Your task to perform on an android device: I had completed the first day workout and felt it was too hard. Customize the workout plan by sending feedback to the coach in the Home Workout app.
Image 0: 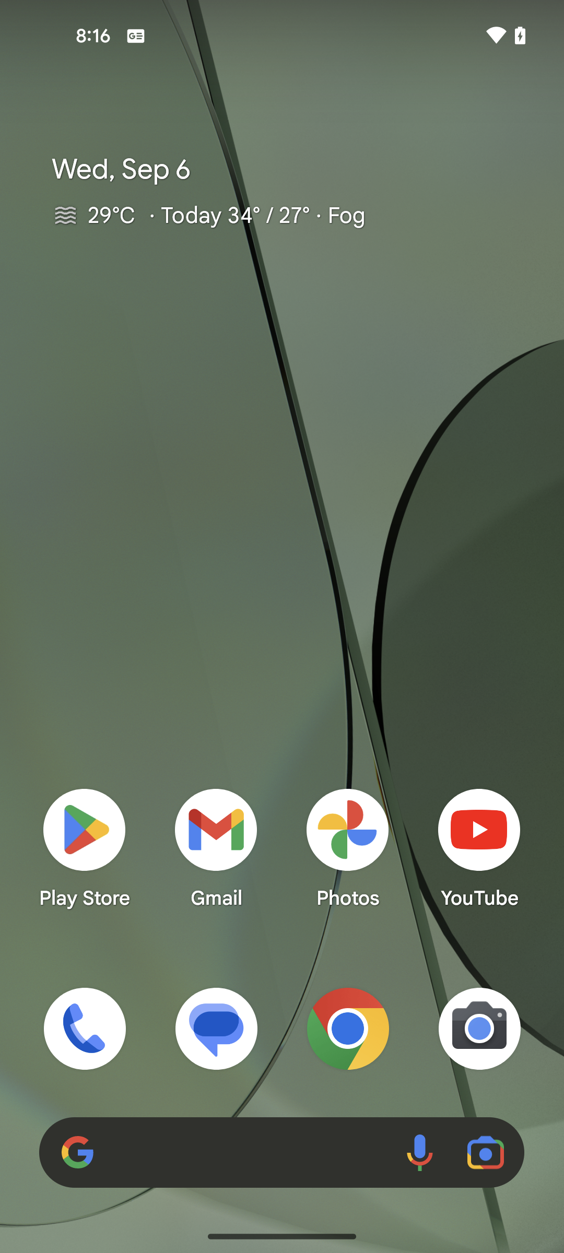
Open the Home Workout app
Step 0: open app "Home Workout"
Image 3: 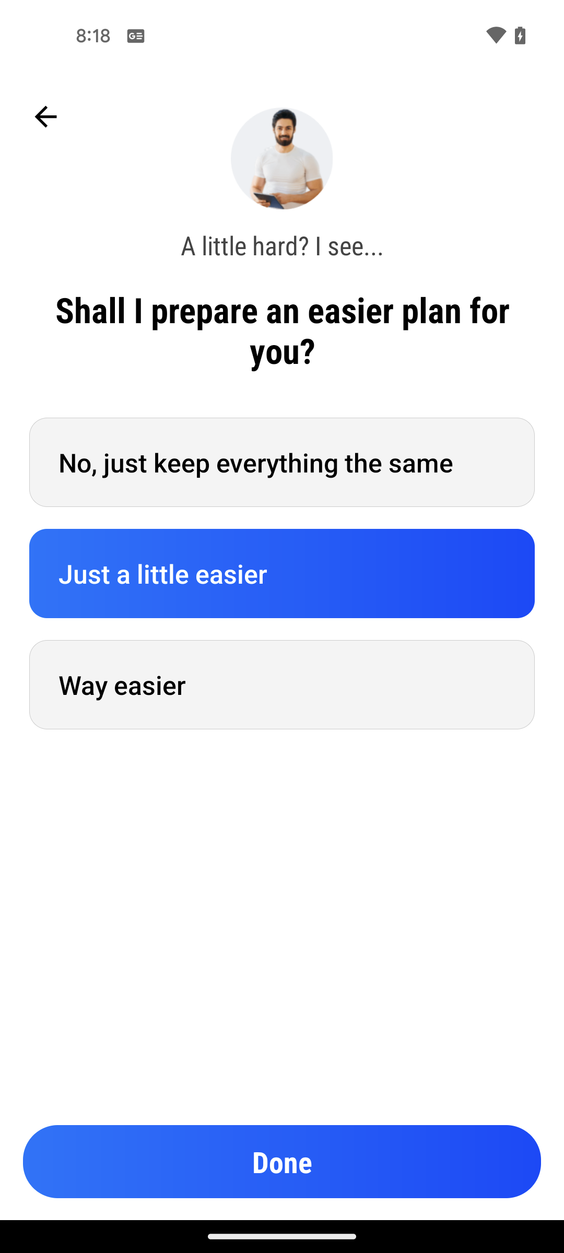
Select the Way easier plan 
Step 3: click (281, 684)
Image 4: 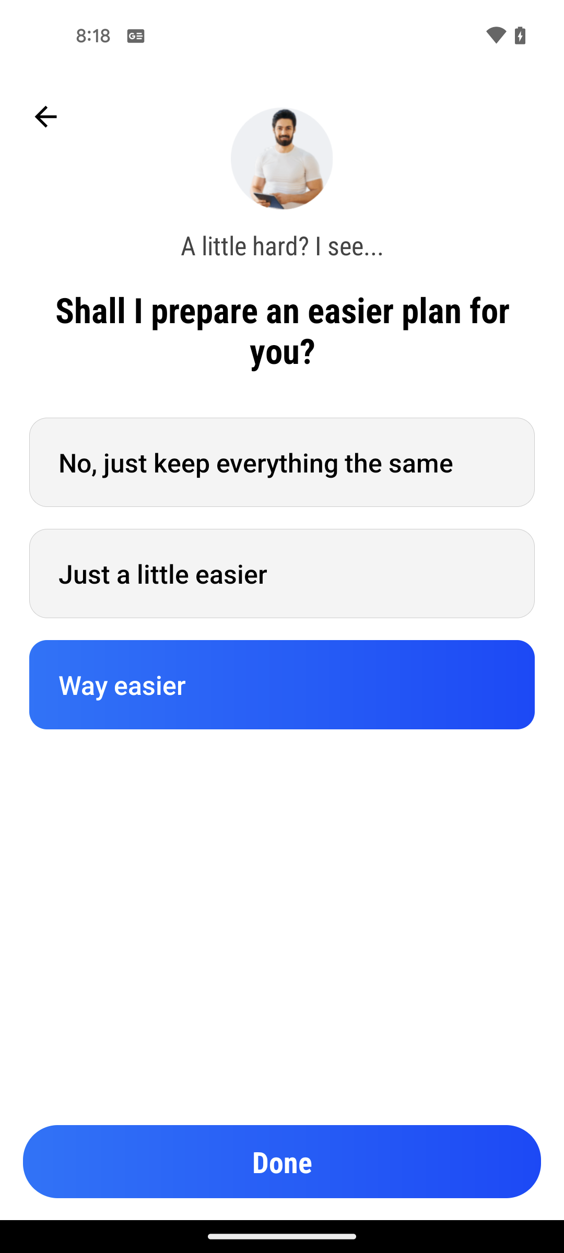
Click on the Done button at the bottom of the screen
Step 4: click (282, 1162)
Image 5: 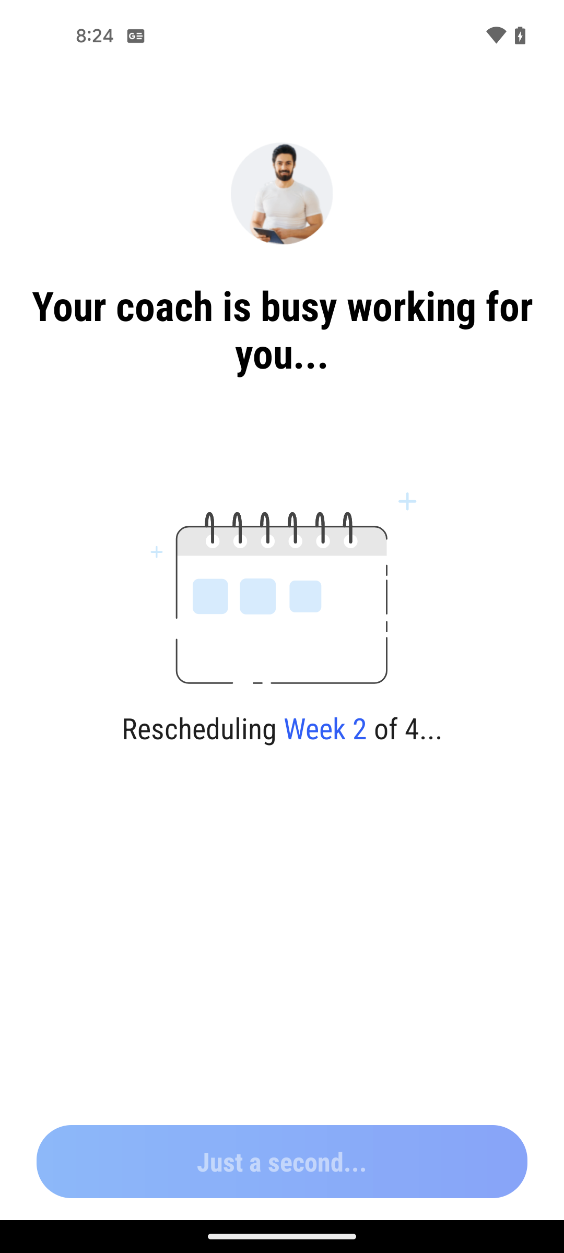
Click on the Done button at the bottom of the screen
Step 5: wait
Image 6: 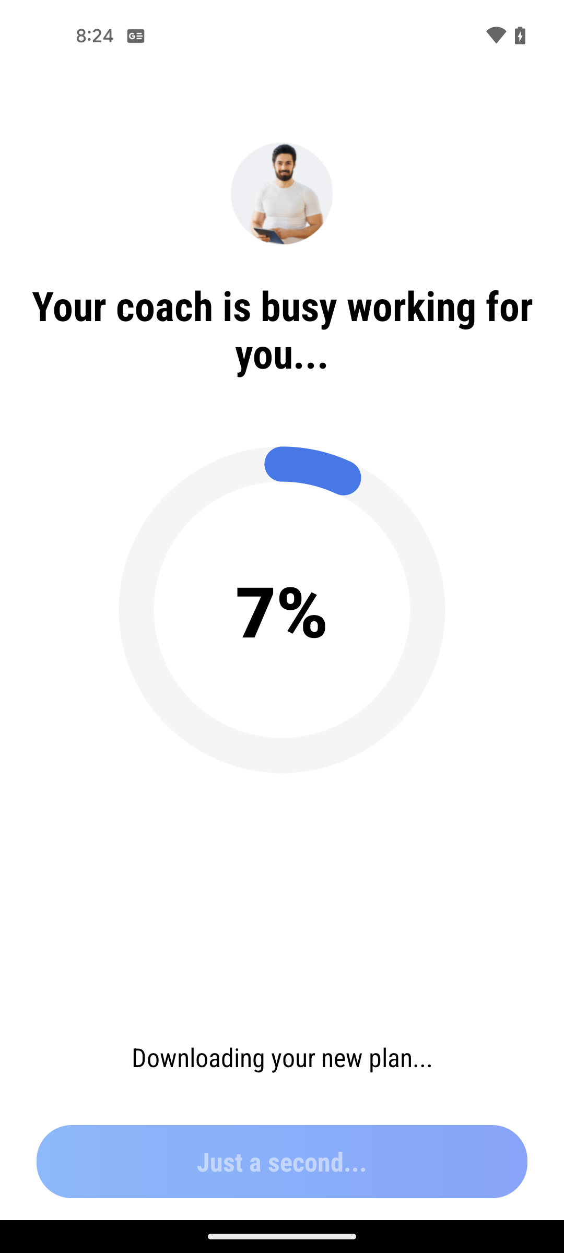
Click on the Done button at the bottom of the screen
Step 6: wait